Your task to perform on an android device: I need to search for a flight from Knoxville to Venice Italy.
Image 0: 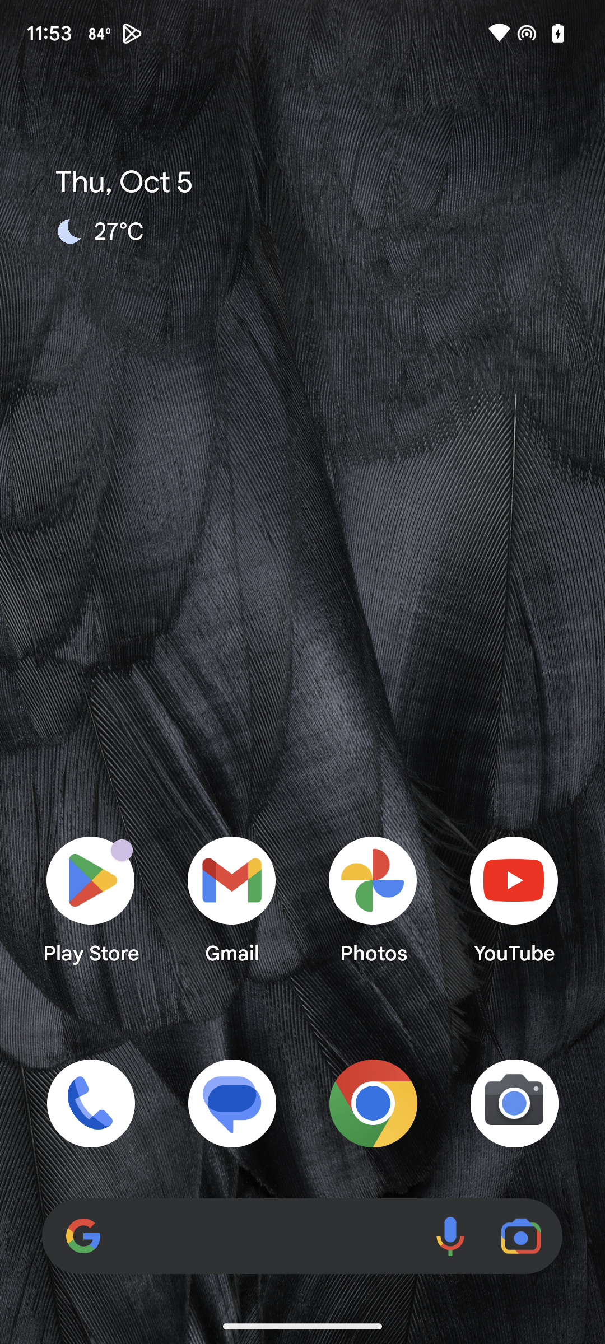
Open Expedia app.
Step 0: open app "Expedia"
Image 1: 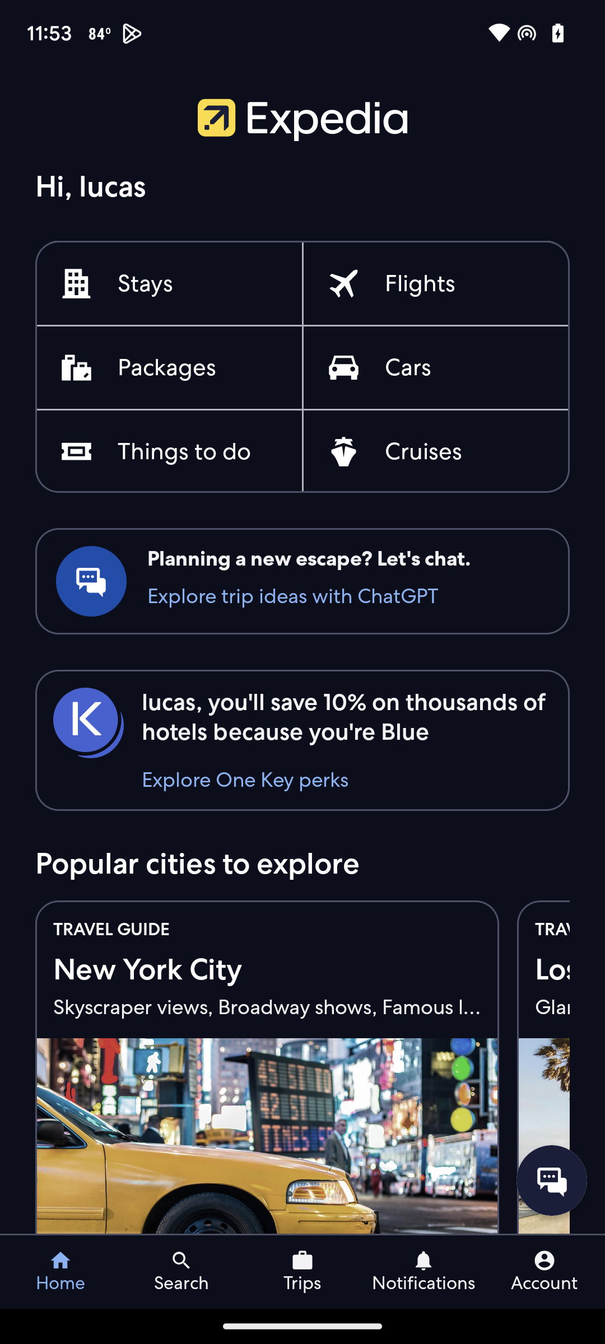
Click on Flights.
Step 1: click (420, 283)
Image 2: 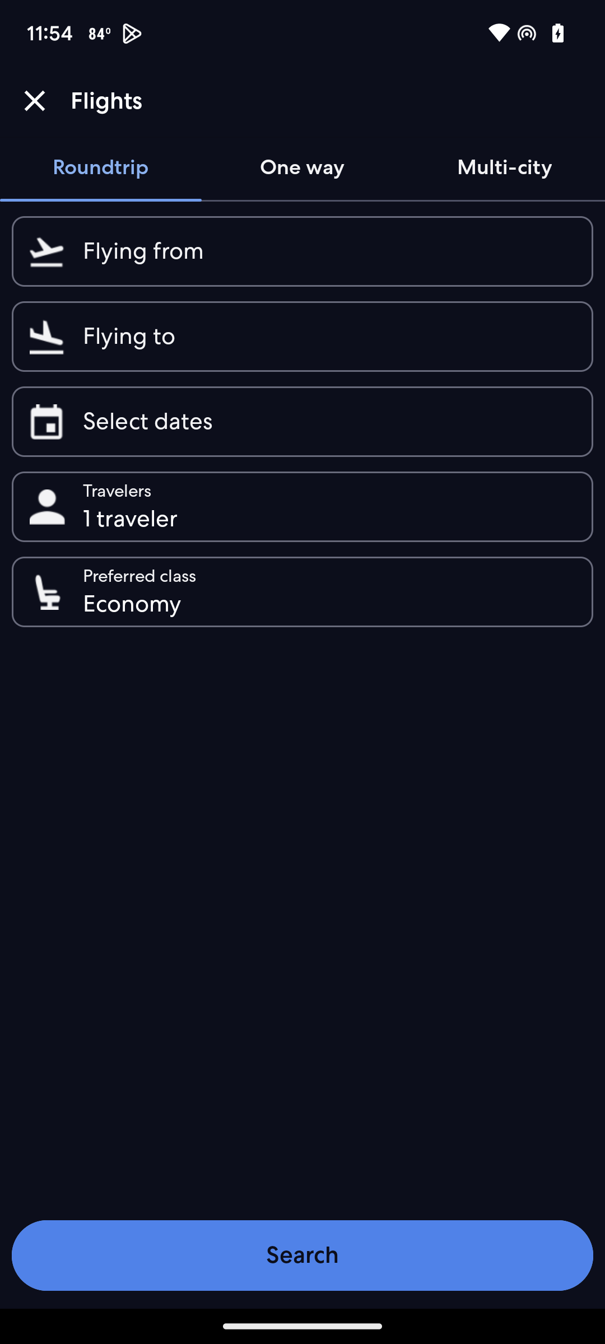
Click on Flying from.
Step 2: click (329, 251)
Image 3: 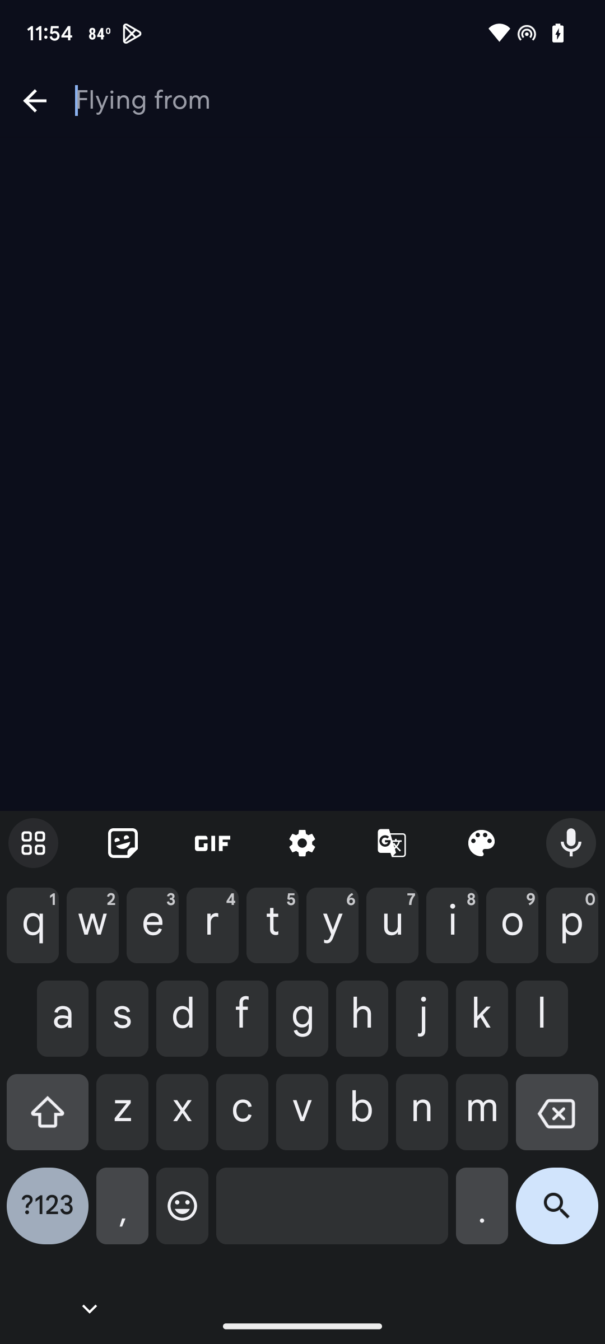
Type knoxville in it.
Step 3: type "Knoxville."
Image 5: 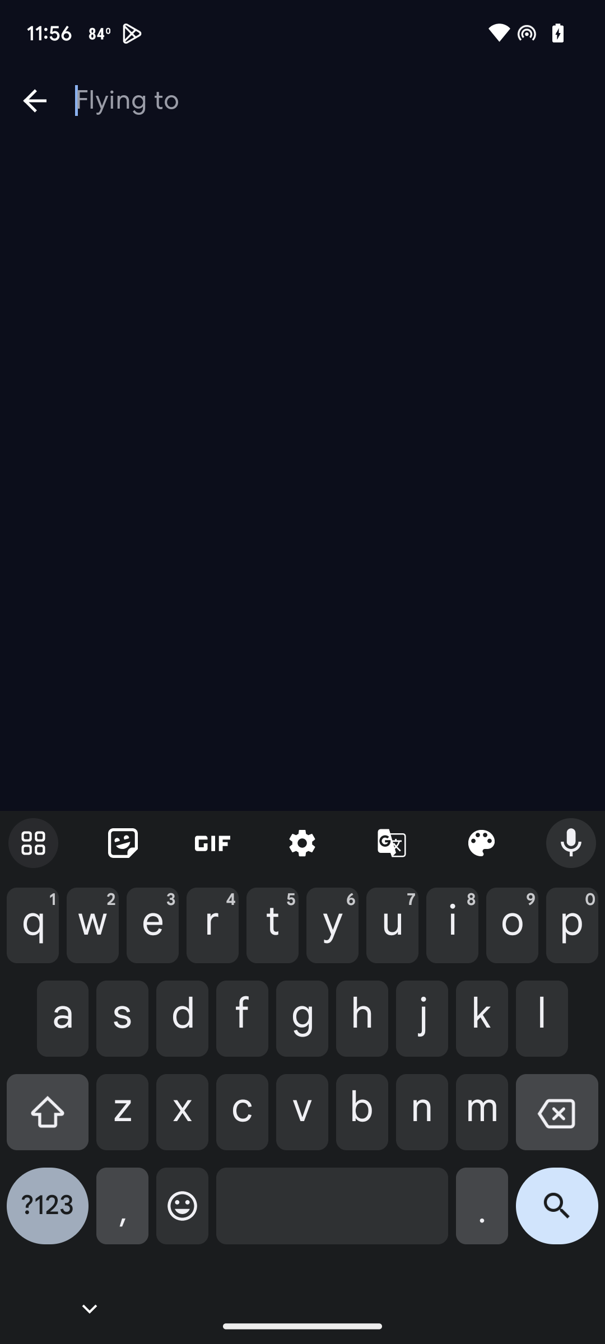
Type Venice Italy.
Step 5: type "Venice Italy."
Image 6: 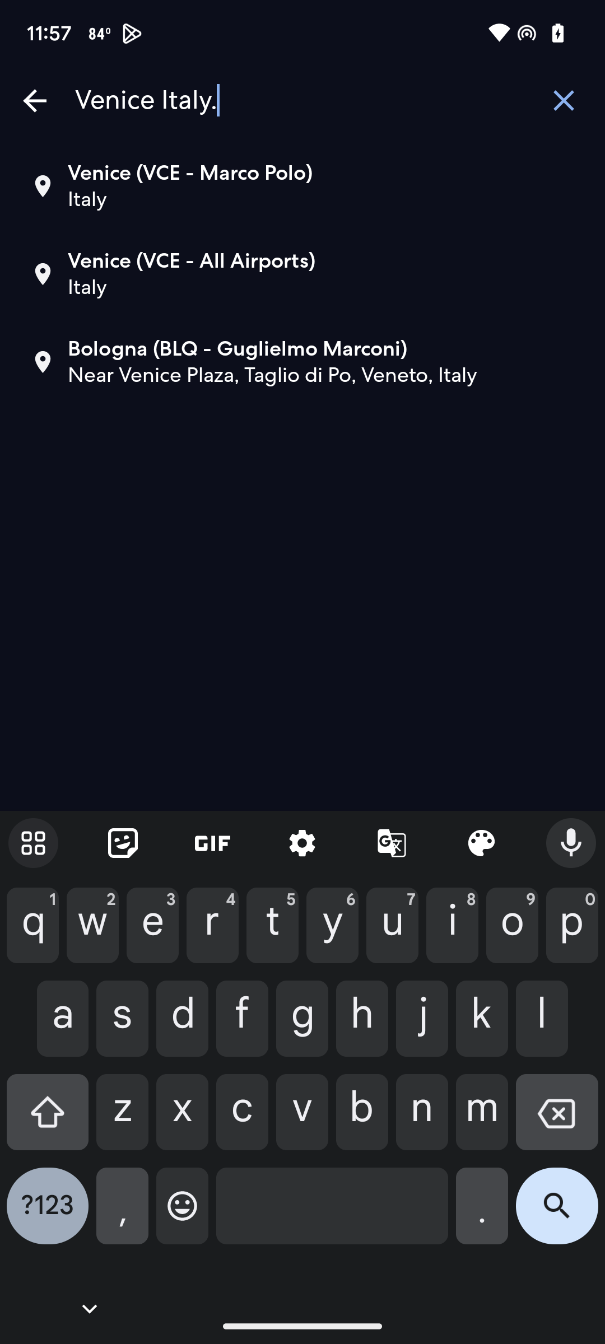
Click on the second search result.
Step 6: click (192, 261)
Image 7: 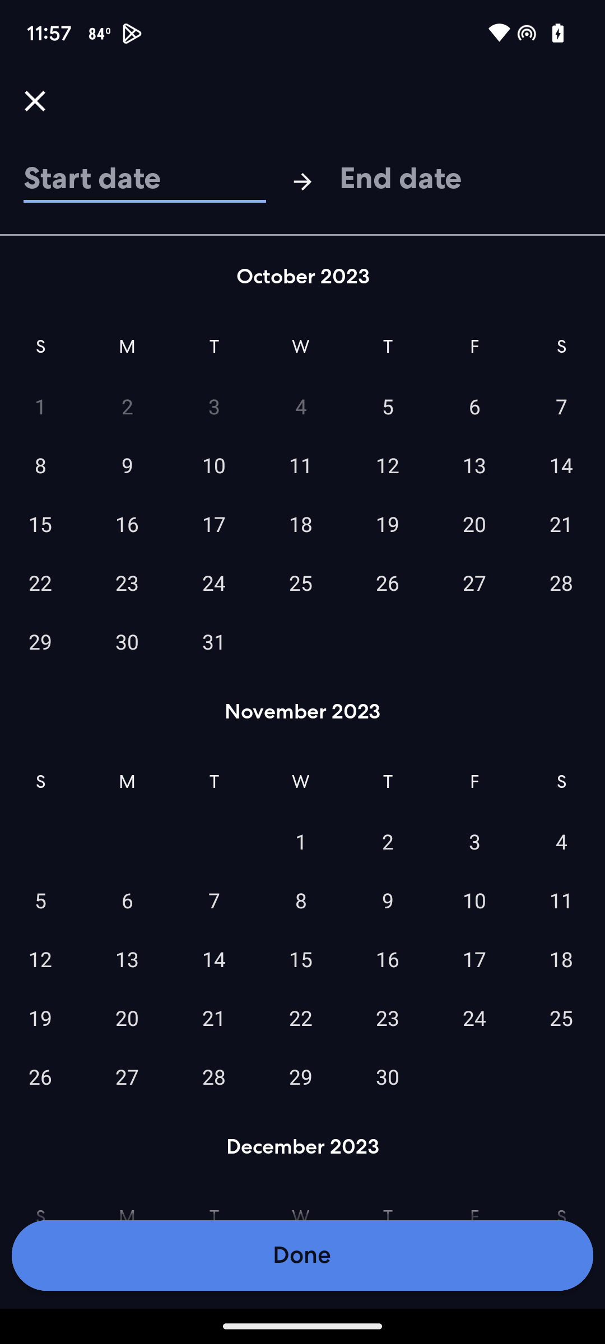
Select seventh October.
Step 7: click (561, 406)
Image 8: 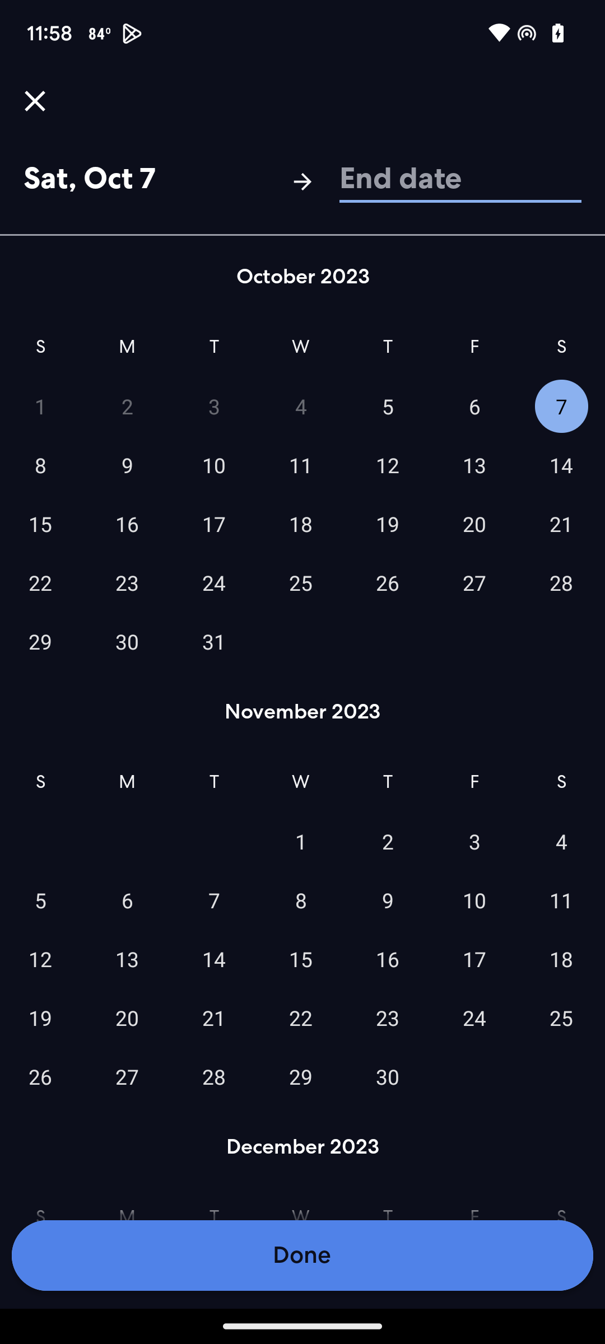
Click on done.
Step 8: click (302, 1255)
Image 9: 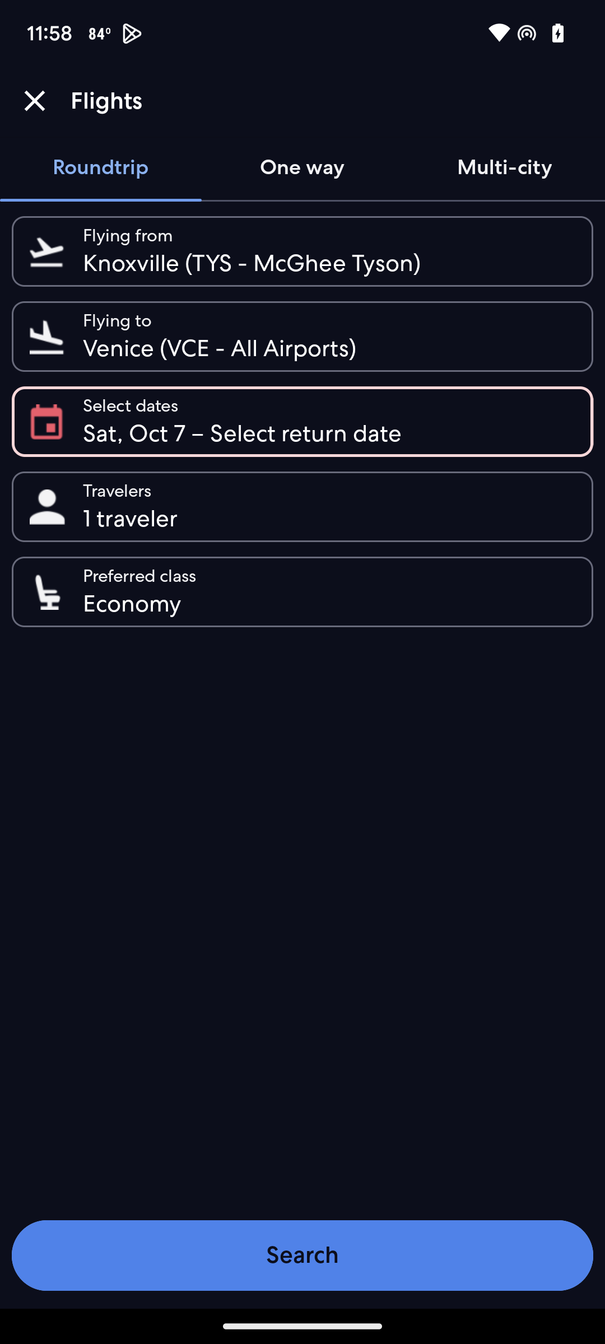
Click on search.
Step 9: click (302, 1256)
Image 10: 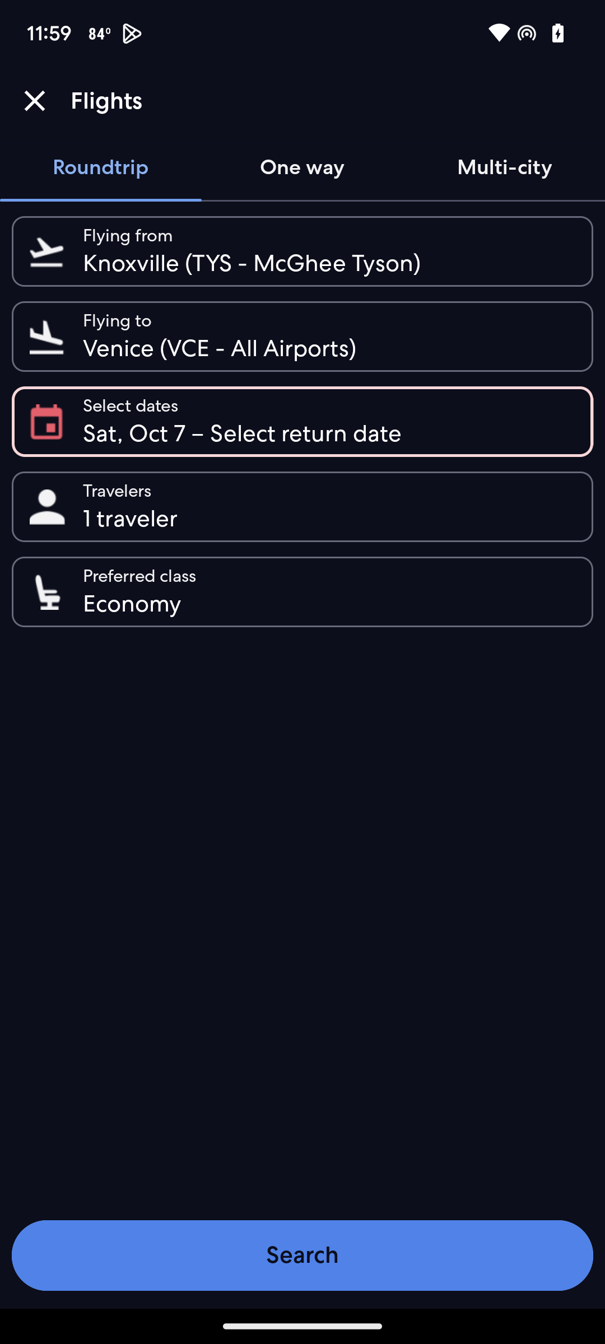
Click on search.
Step 10: click (329, 421)
Image 12: 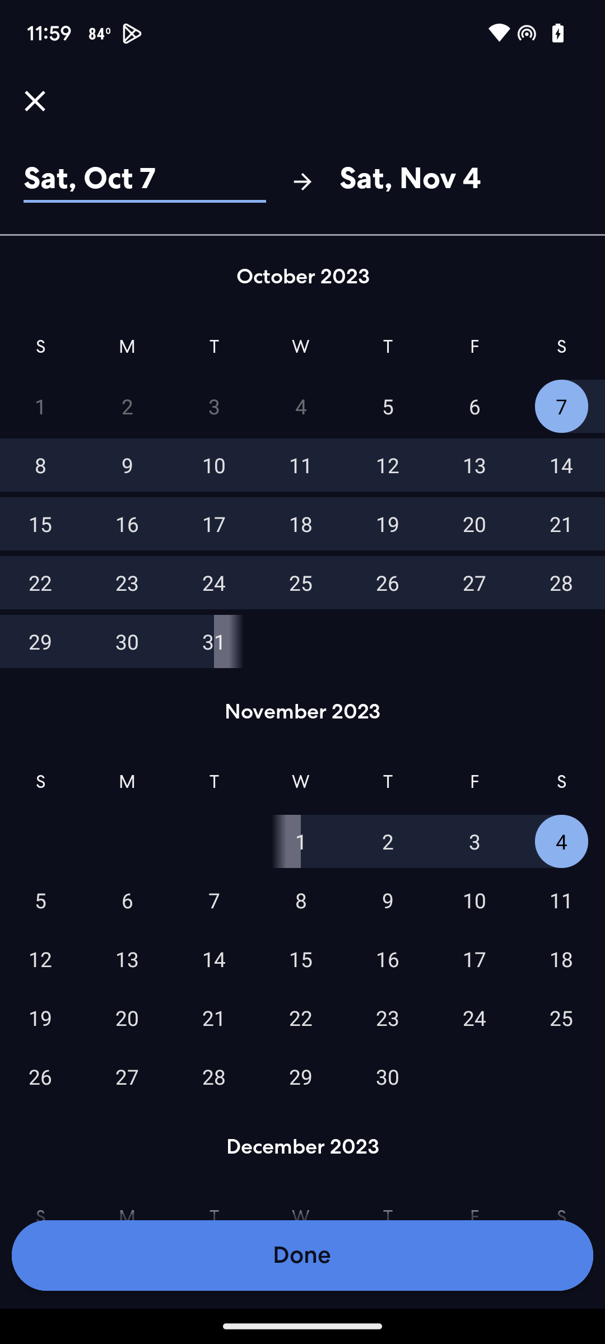
Click on search.
Step 12: click (302, 1256)
Image 13: 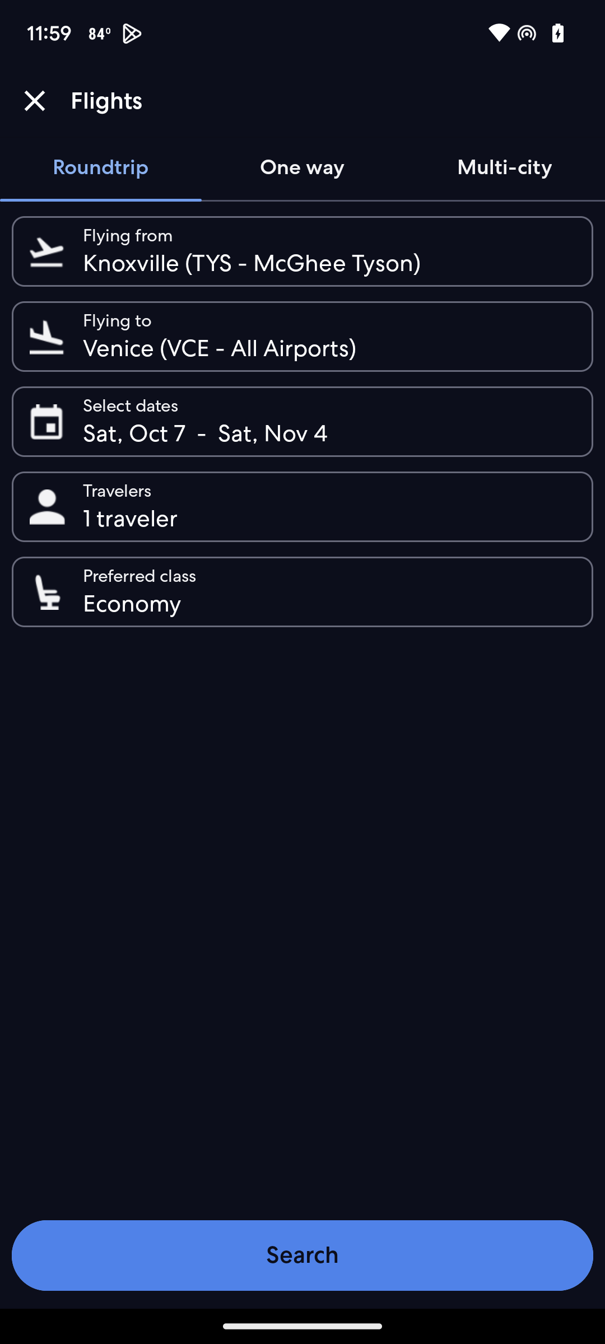
Click on search.
Step 13: click (302, 1255)
Image 14: 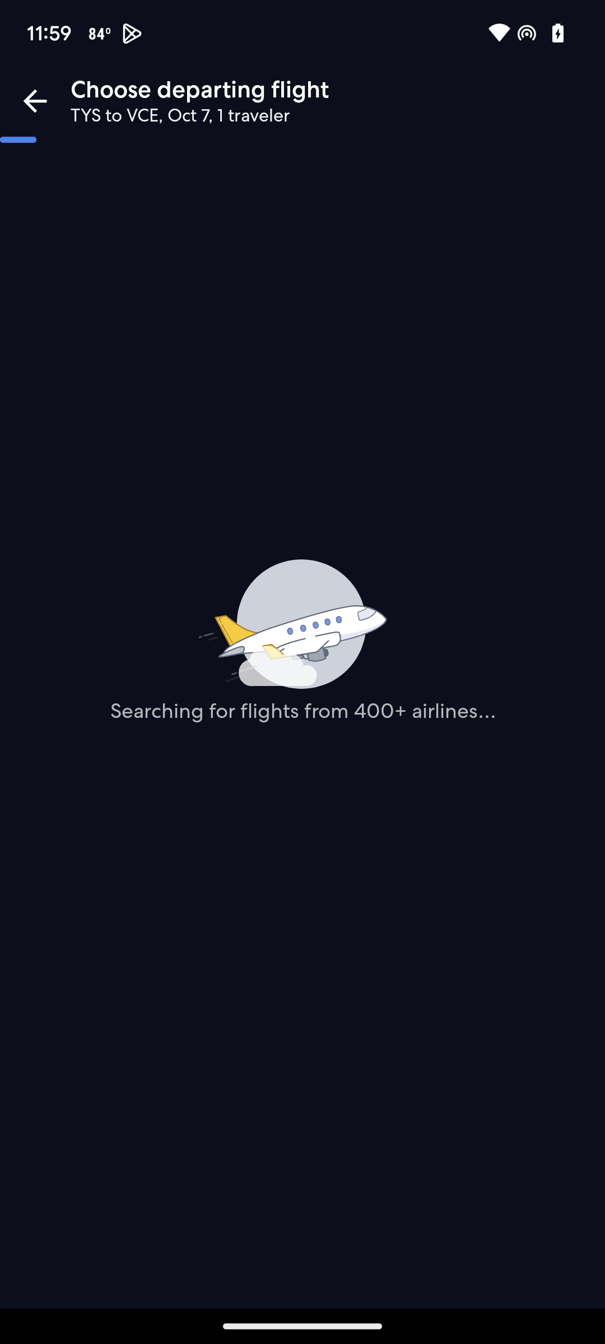
Click on search.
Step 14: wait
Image 15: 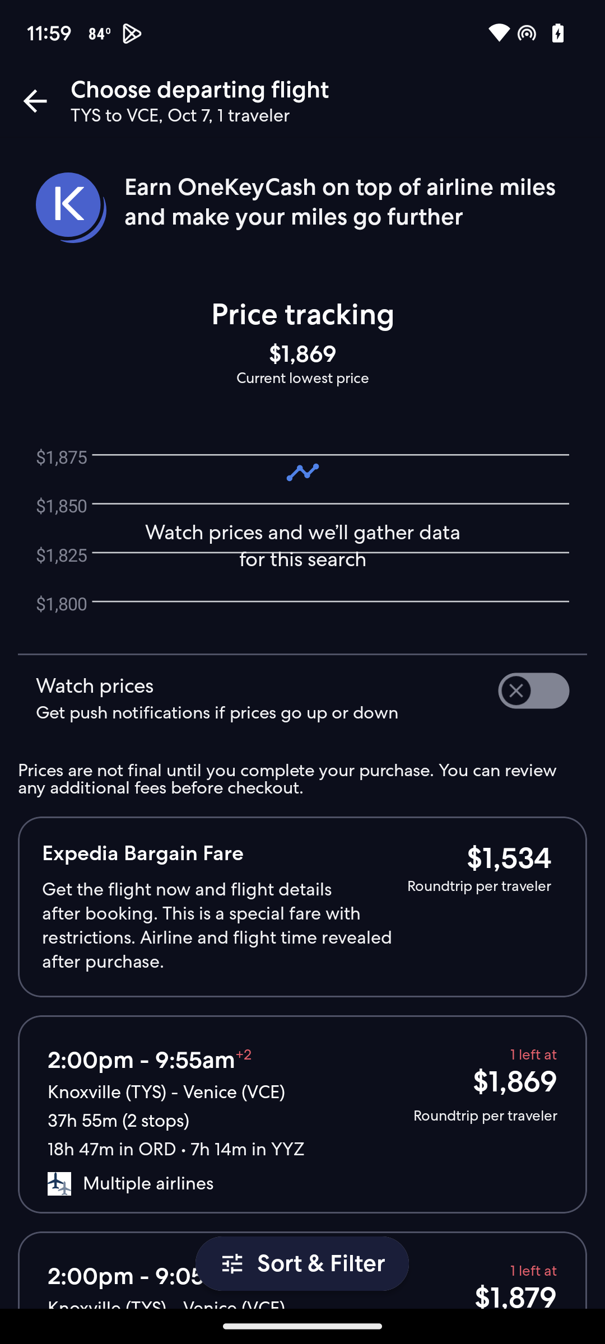
Swipe up.
Step 15: scroll down